Your task to perform on an android device: Delete an alarm on the Clock Buddy app.
Image 0: 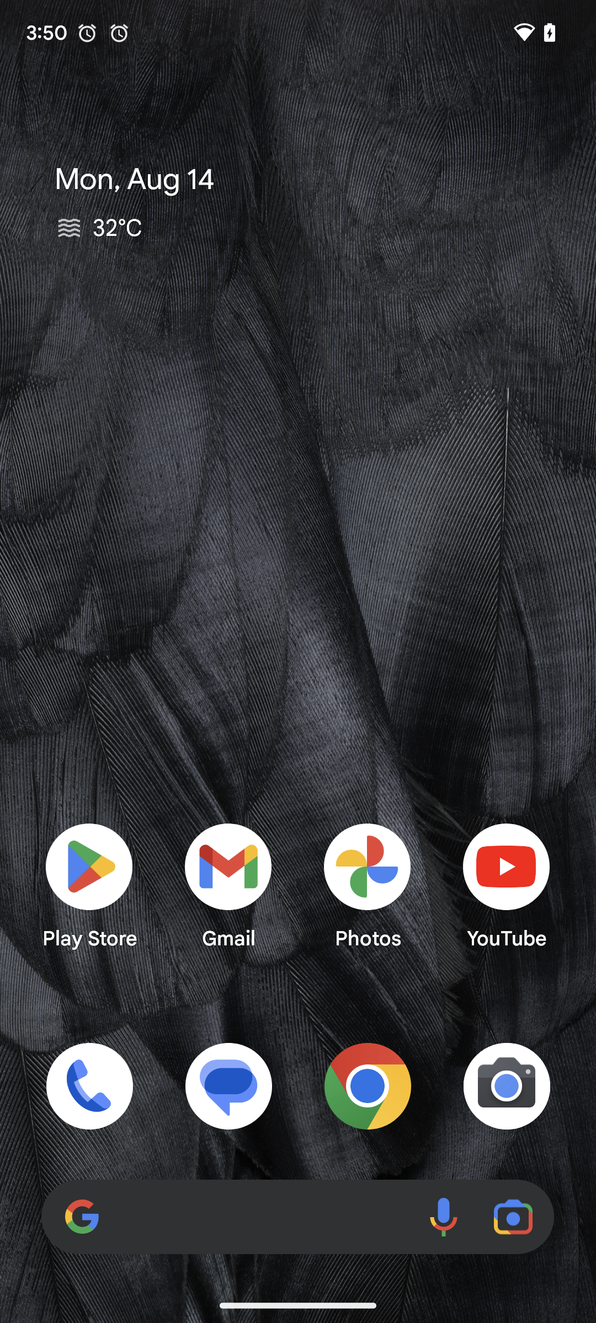
Open the Clock Buddy app.
Step 0: open app "ClockBuddy"
Image 1: 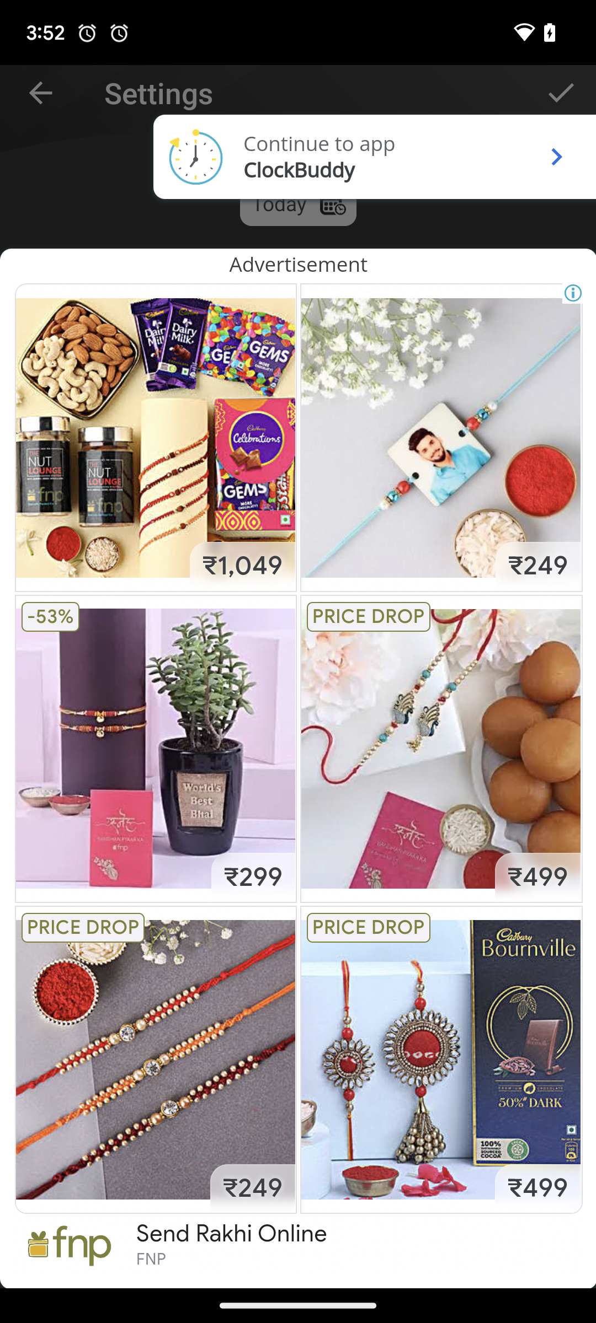
Open the Clock Buddy app.
Step 1: open app "ClockBuddy"
Image 2: 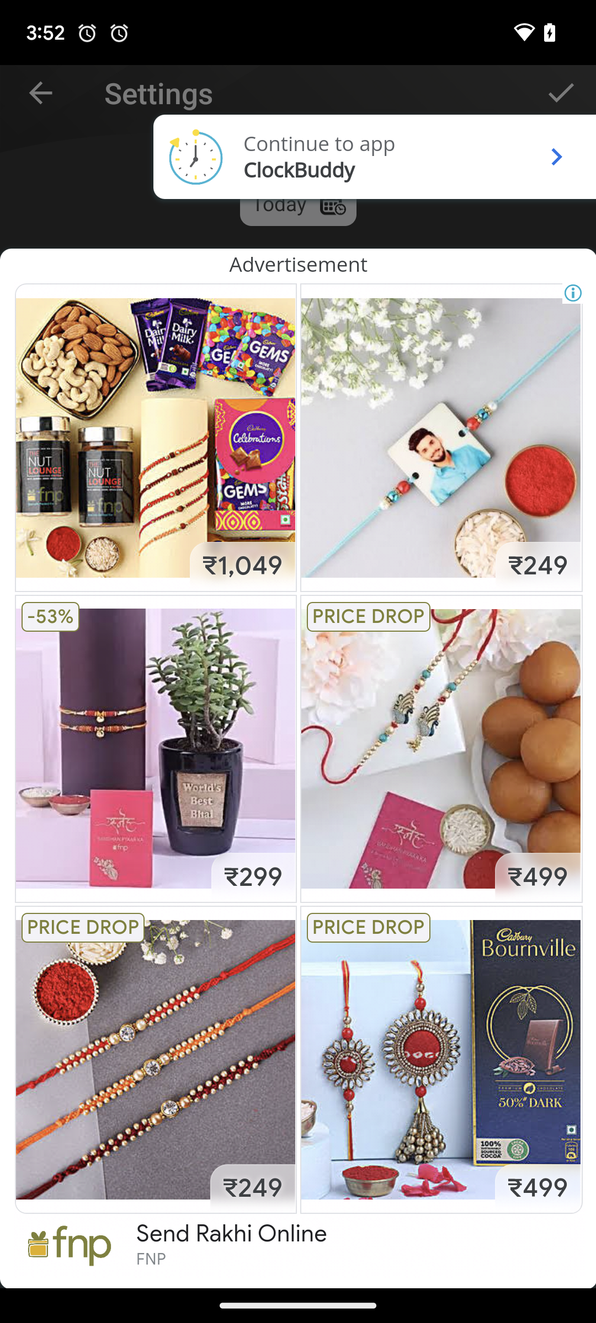
Open the Clock Buddy app.
Step 2: wait
Image 4: 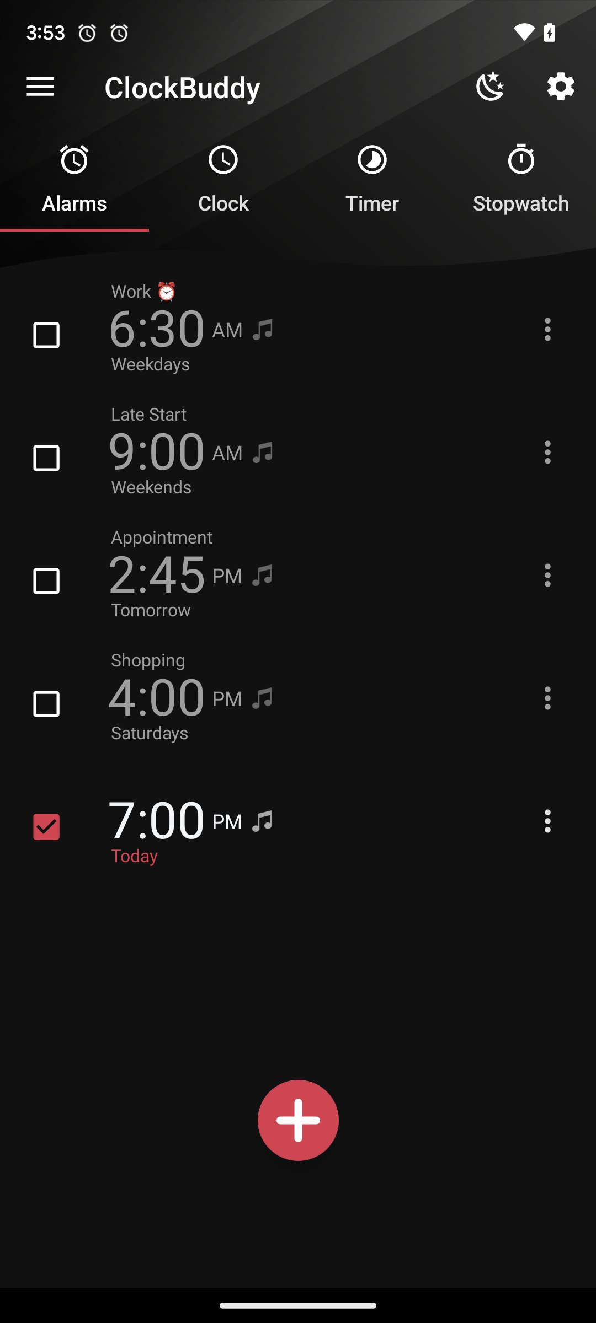
Tap on the three dots present in the right corner of the screen.
Step 4: click (542, 825)
Image 5: 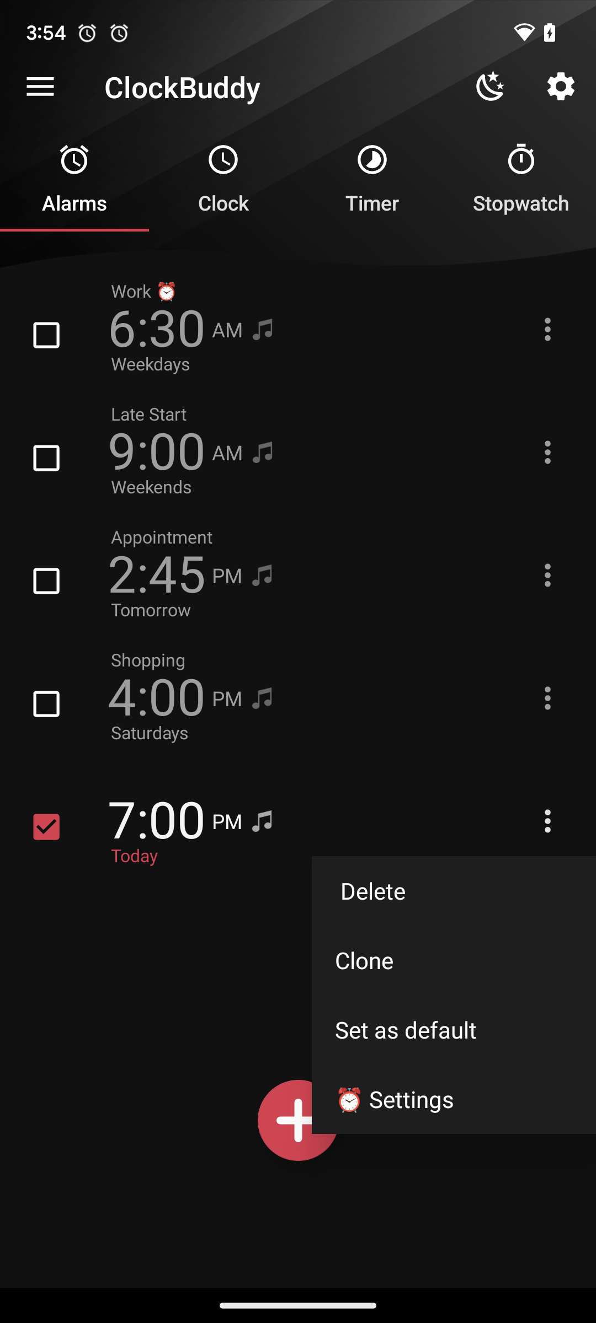
Tap on the three dots present in the right corner of the screen.
Step 5: click (454, 890)